Your task to perform on an android device: I want to check the flight details, including the departure and arrival timings as well as the availability of tickets.
Image 0: 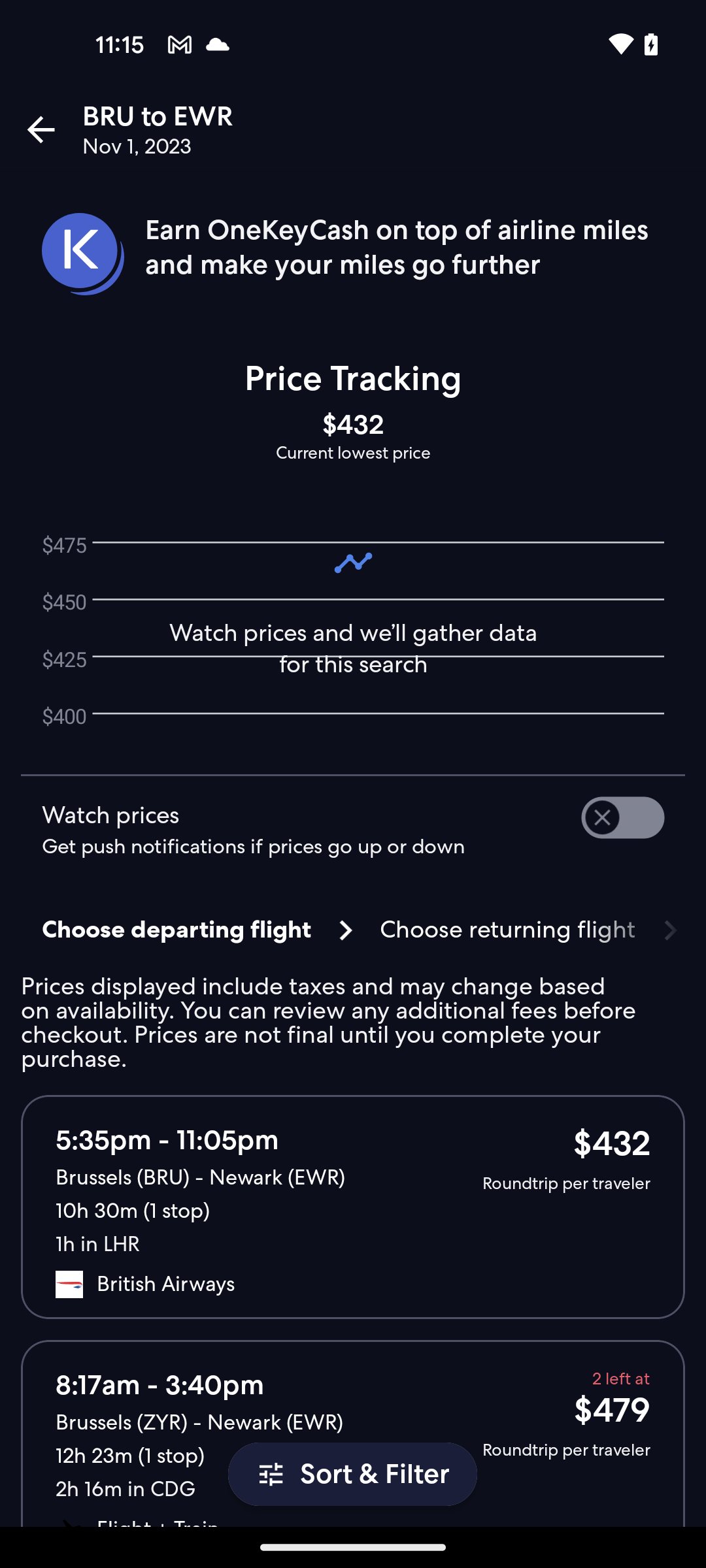
Tap on the flight between 8:17am to 3:40pm
Step 0: click (352, 1433)